Your task to perform on an android device: In the Kayak app, I need to Find Hotels in Honolulu from Jan. 29, 2024 to Feb. 5, 2024 for 1 Adult in 1 room.
Image 0: 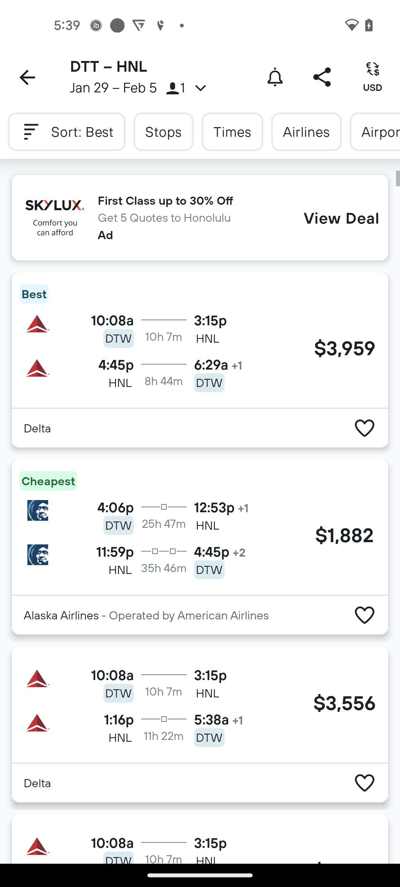
Go back to the previous page
Step 0: press back button
Image 1: 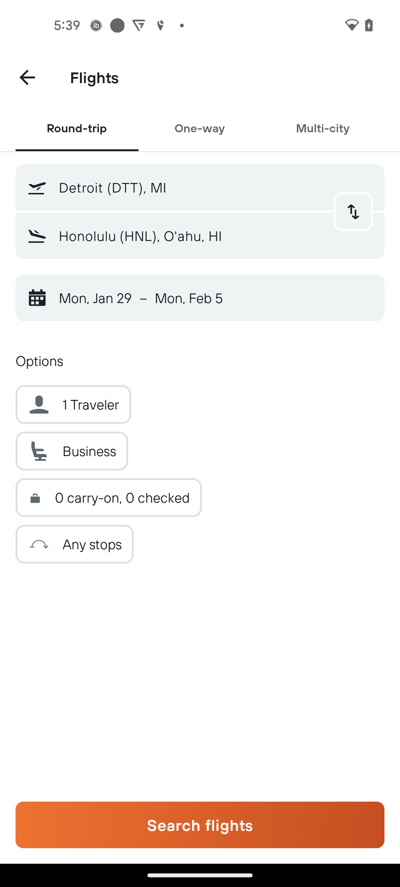
Go back to the previous page
Step 1: press back button
Image 3: 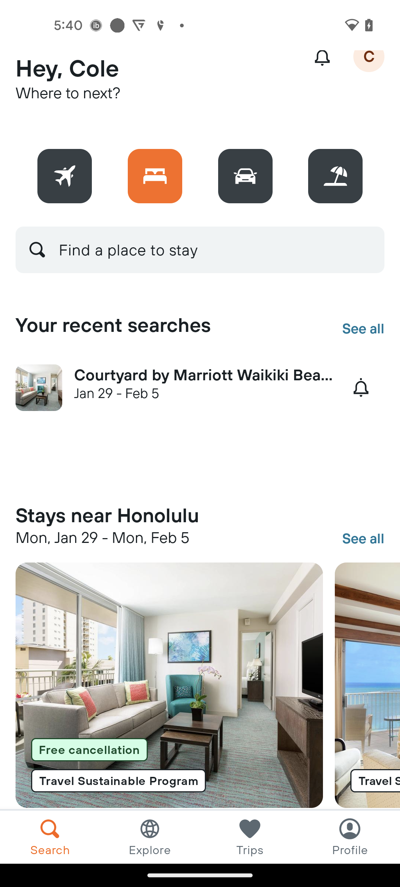
Click on the Find a place to stay search bar
Step 3: click (128, 249)
Image 4: 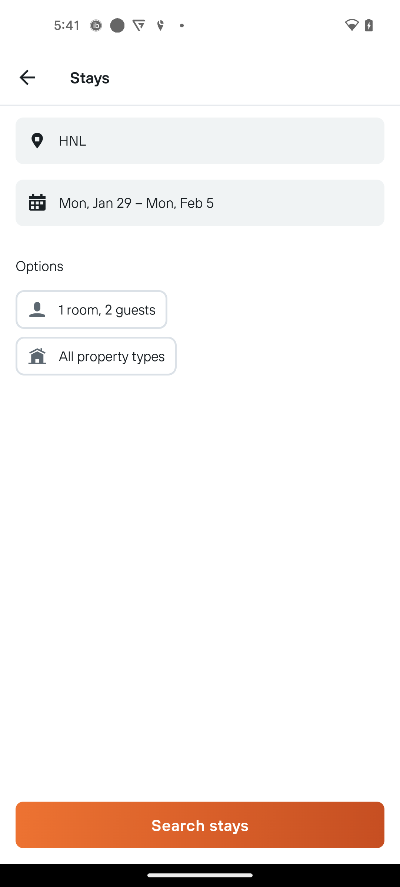
Click on the 1 room, 2 guests option
Step 4: click (91, 309)
Image 5: 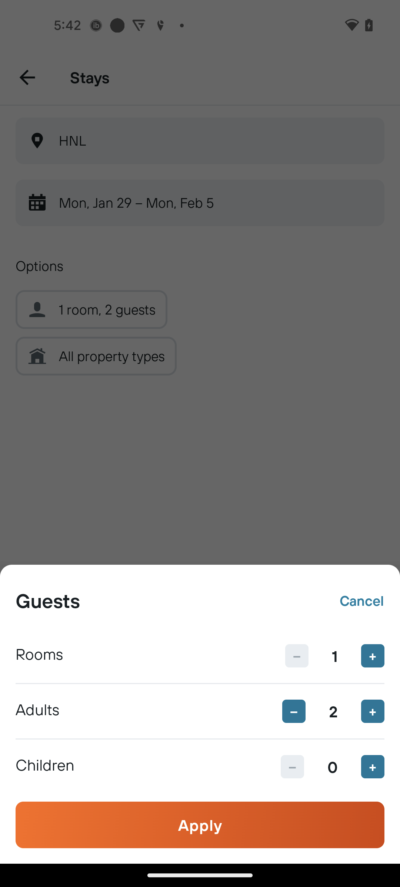
Click on the minus icon of Adults option
Step 5: click (294, 711)
Image 6: 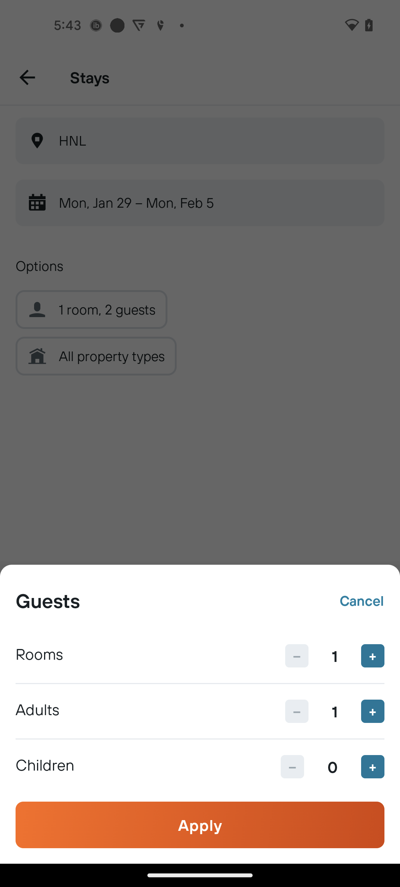
Click on the Apply button
Step 6: click (200, 825)
Image 7: 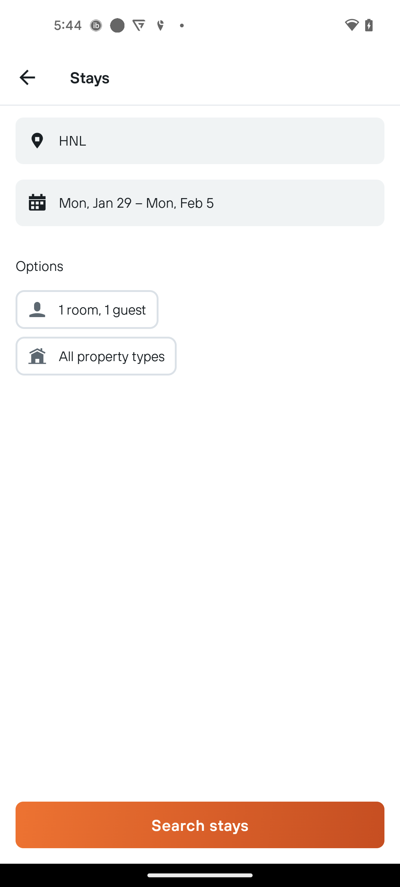
Click on the Search Stays button
Step 7: click (200, 825)